Your task to perform on an android device: I once bought a pair of track pants through the Amazon app, but the quality wasn't great. This time, I want to buy Vimal Jonney slim fit track pants, so I want to read reviews to make sure the product is of higher quality.
Image 0: 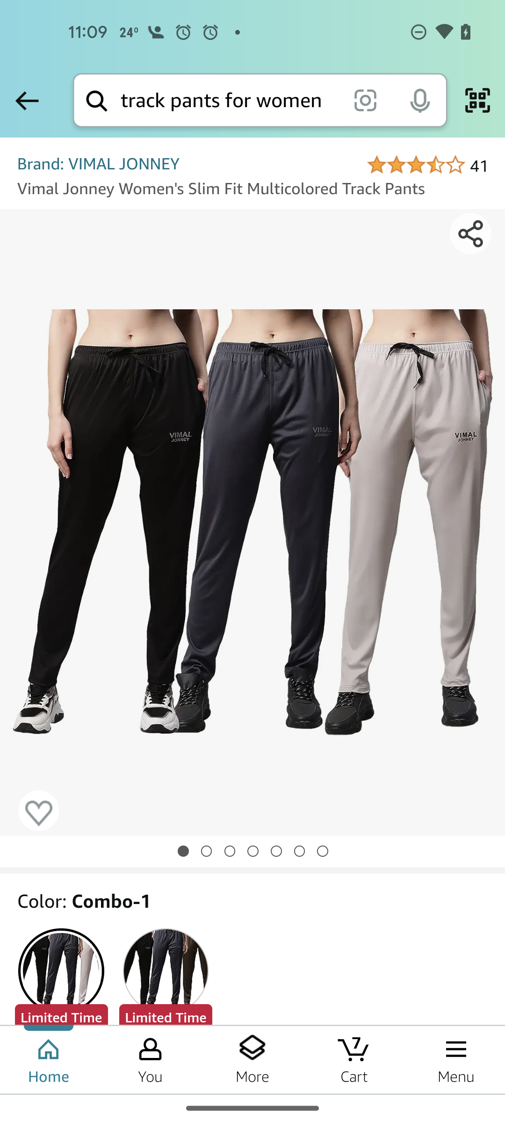
Swipe up to view the Reviews option 
Step 0: scroll down
Image 1: 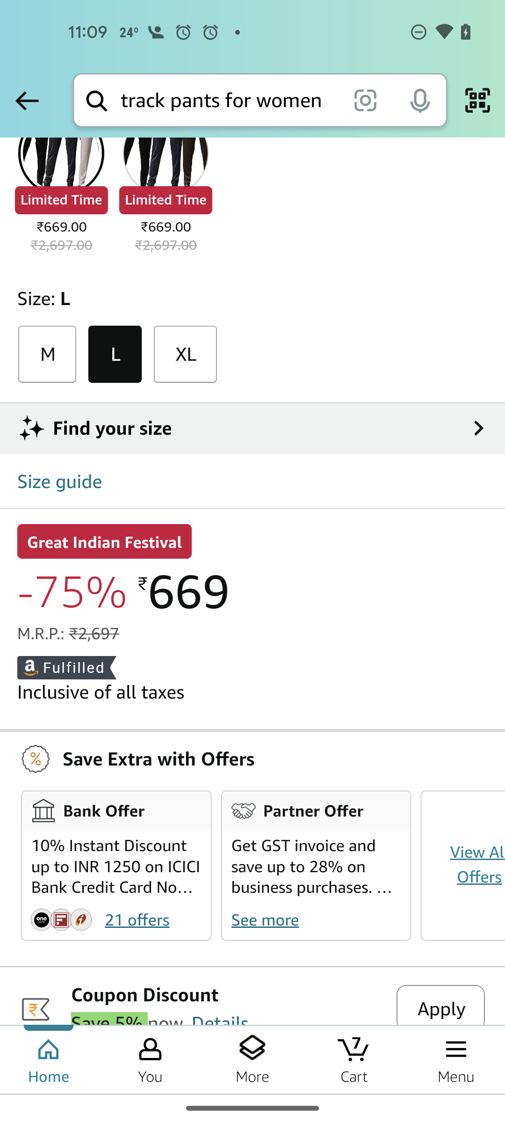
Swipe up to view the Reviews option 
Step 1: scroll down
Image 2: 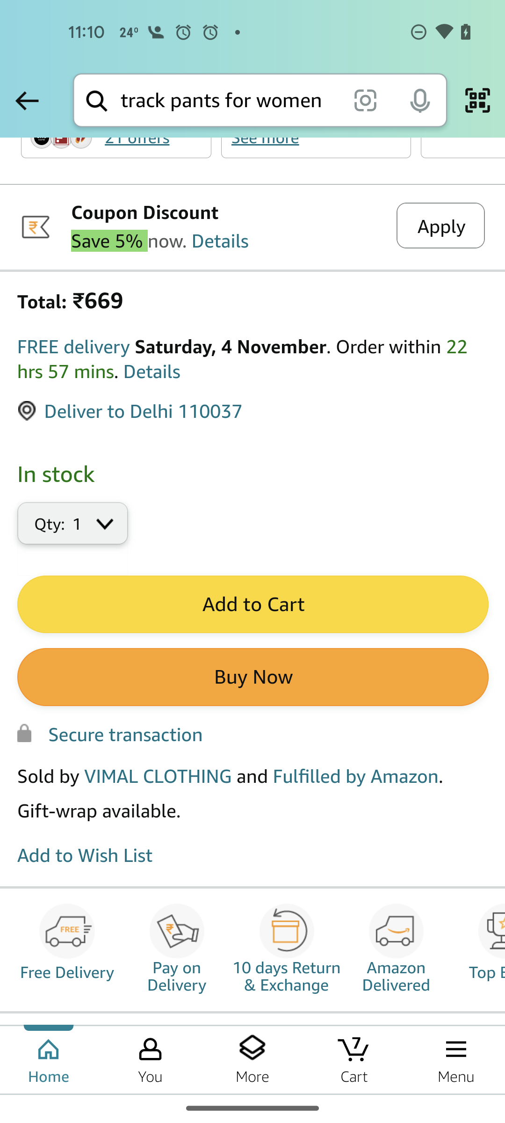
Swipe up to view the Reviews option 
Step 2: scroll down
Image 3: 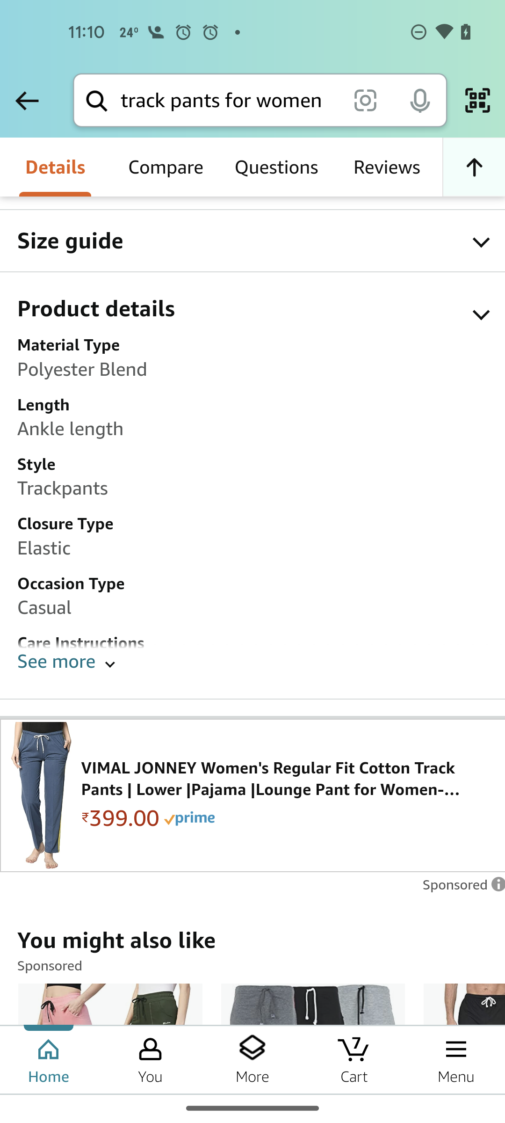
Swipe up to view the Reviews option 
Step 3: scroll down
Image 4: 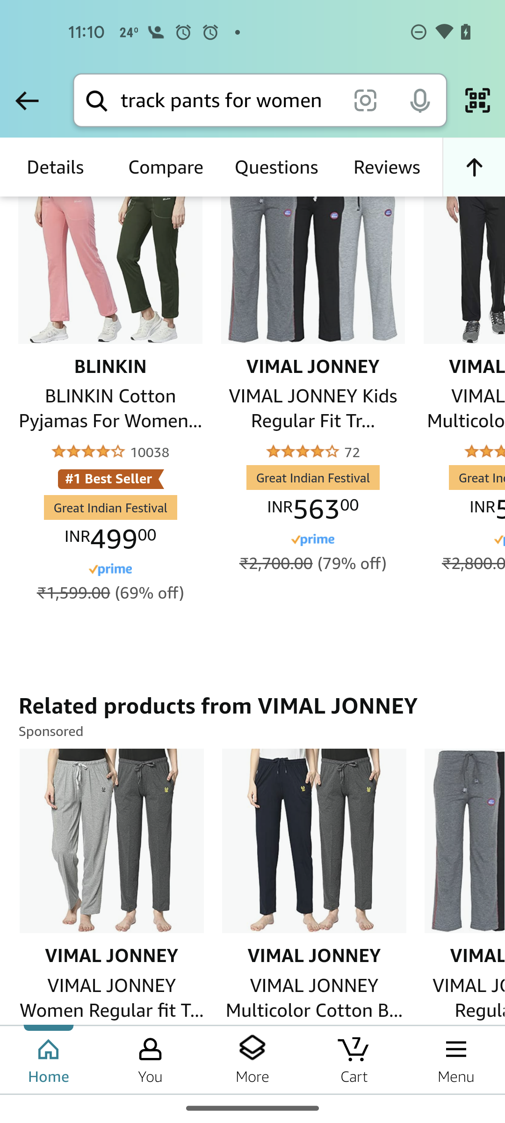
Swipe up to view the Reviews option 
Step 4: wait
Image 5: 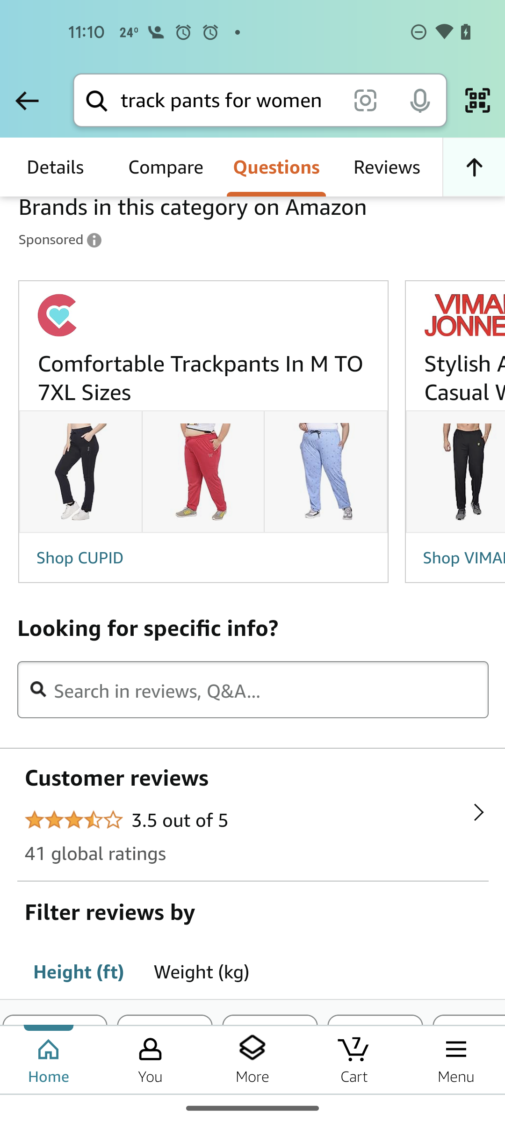
Swipe up to view the Reviews option 
Step 5: wait
Image 6: 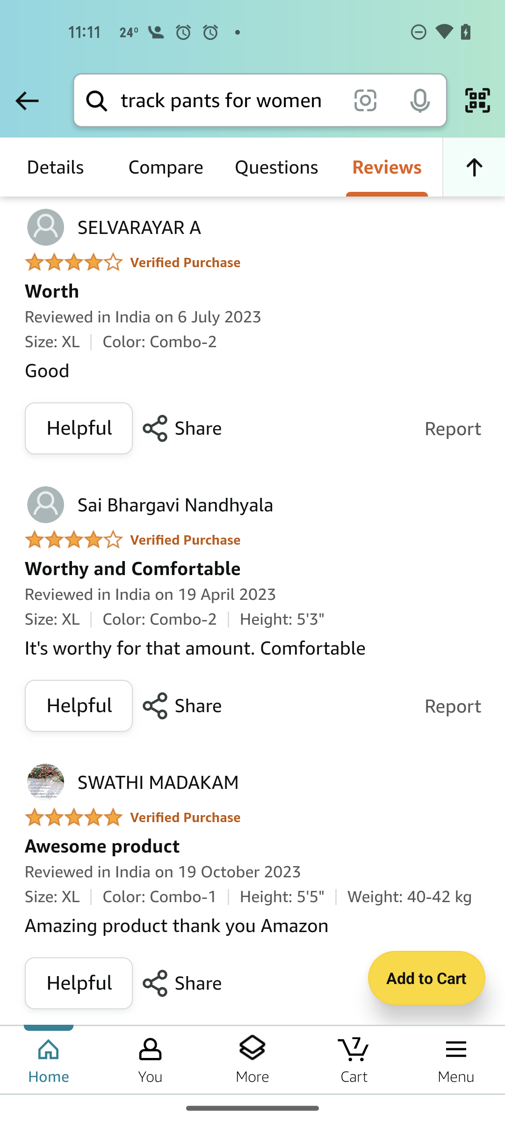
Swipe up to read the reviews 
Step 6: scroll down
Image 7: 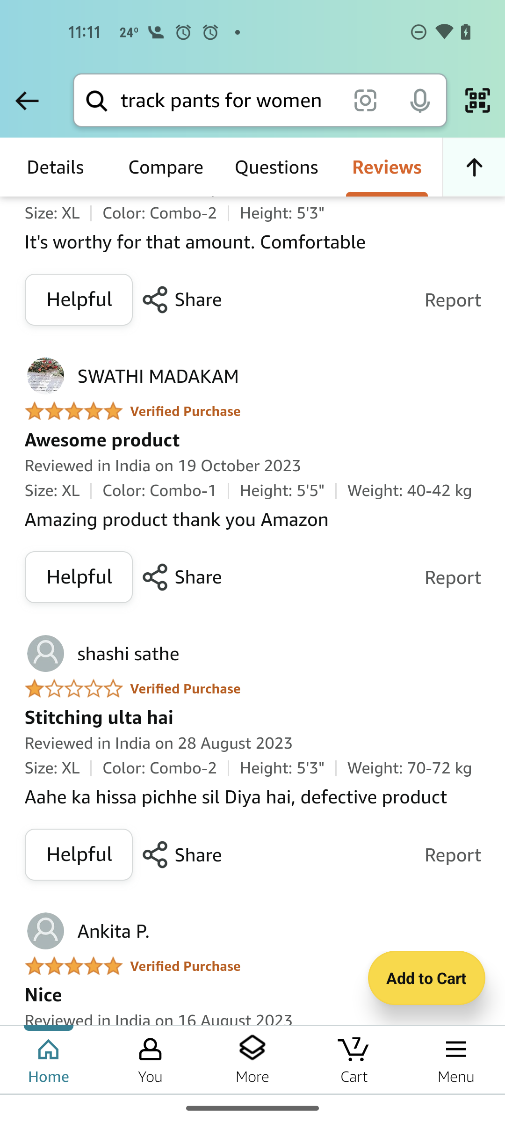
Swipe up to read the reviews 
Step 7: scroll down